Your task to perform on an android device: I read Project Hail Mary Book, which is my favorite book on the Everand app.
Image 0: 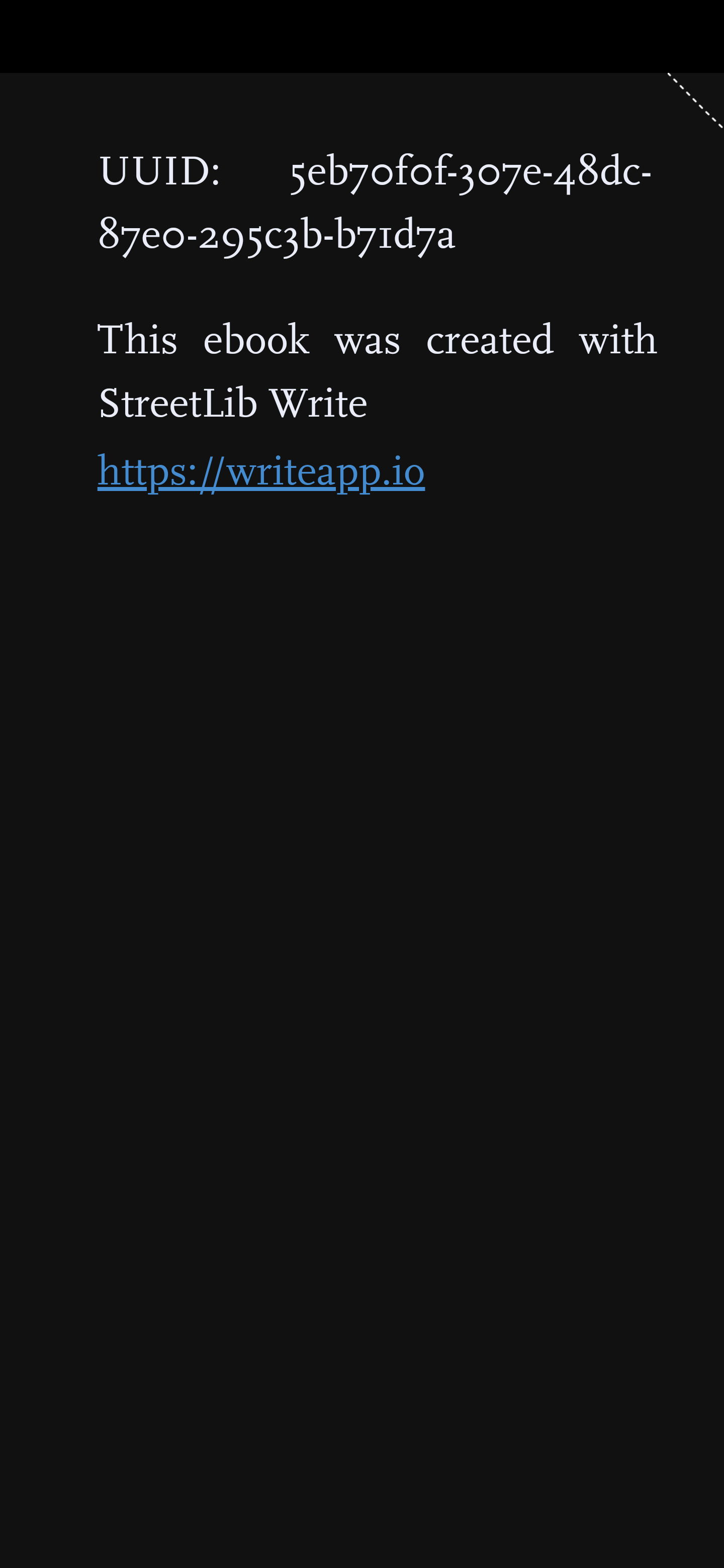
Swipe towards the left to flip the page
Step 0: scroll right
Image 1: 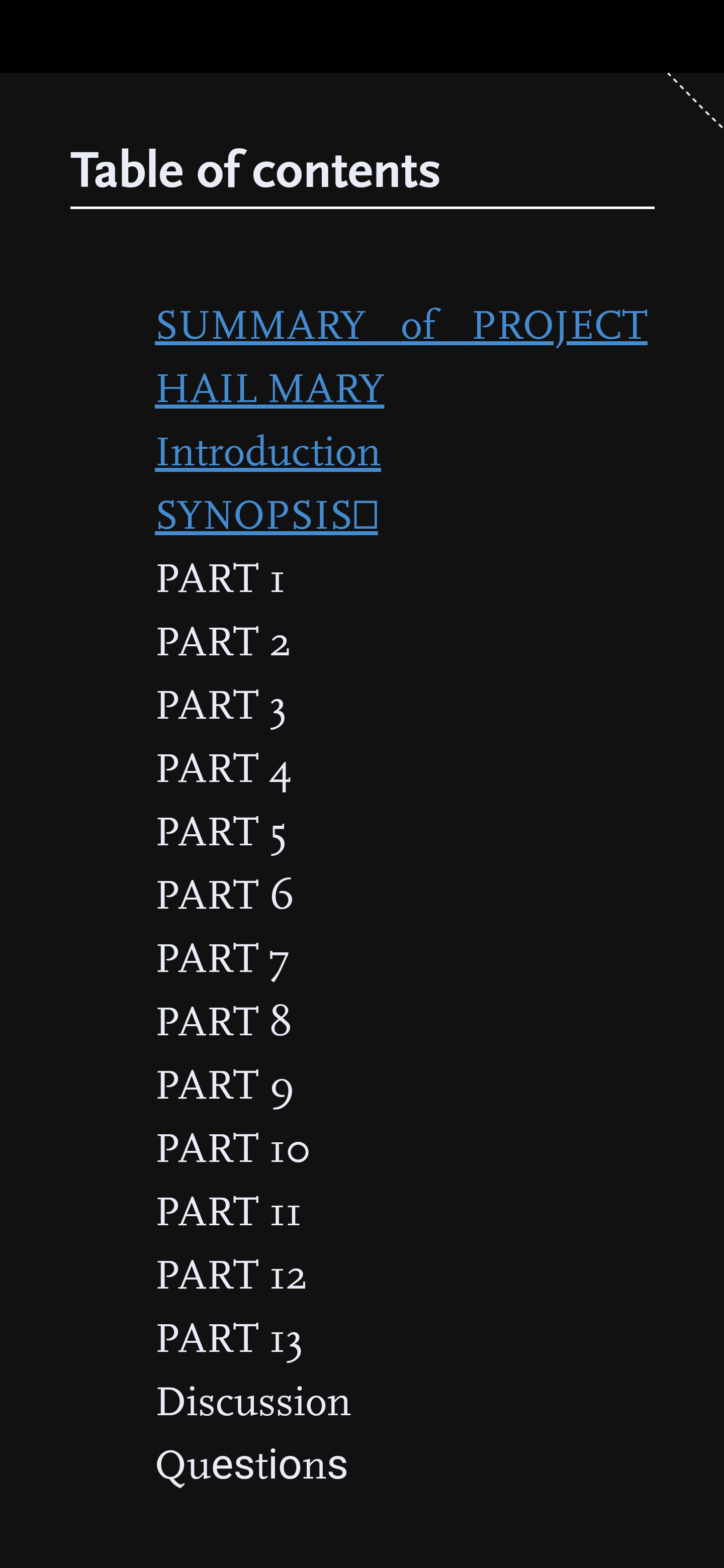
Swipe towards the left to flip the page
Step 1: scroll right